Your task to perform on an android device: Show me my meditation progress on the Simple Habit app.
Image 0: 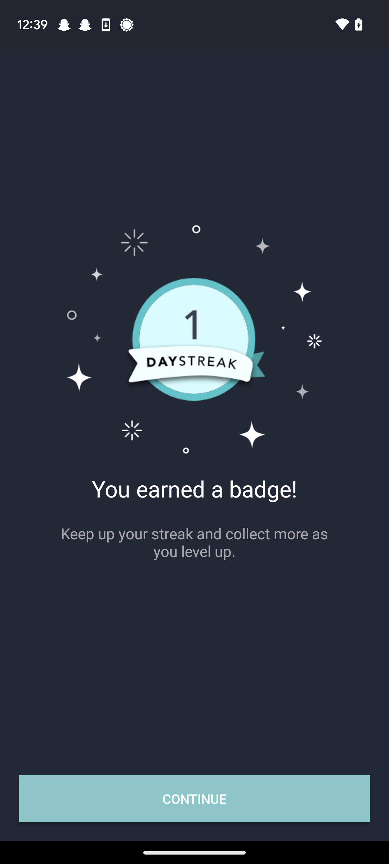
Go back to the Home screen of the app.
Step 0: press back button